Your task to perform on an android device: I want to care for this plant, but I don't know how to take care of it, so get the plant care tips for this plant from the Blossom app.
Image 0: 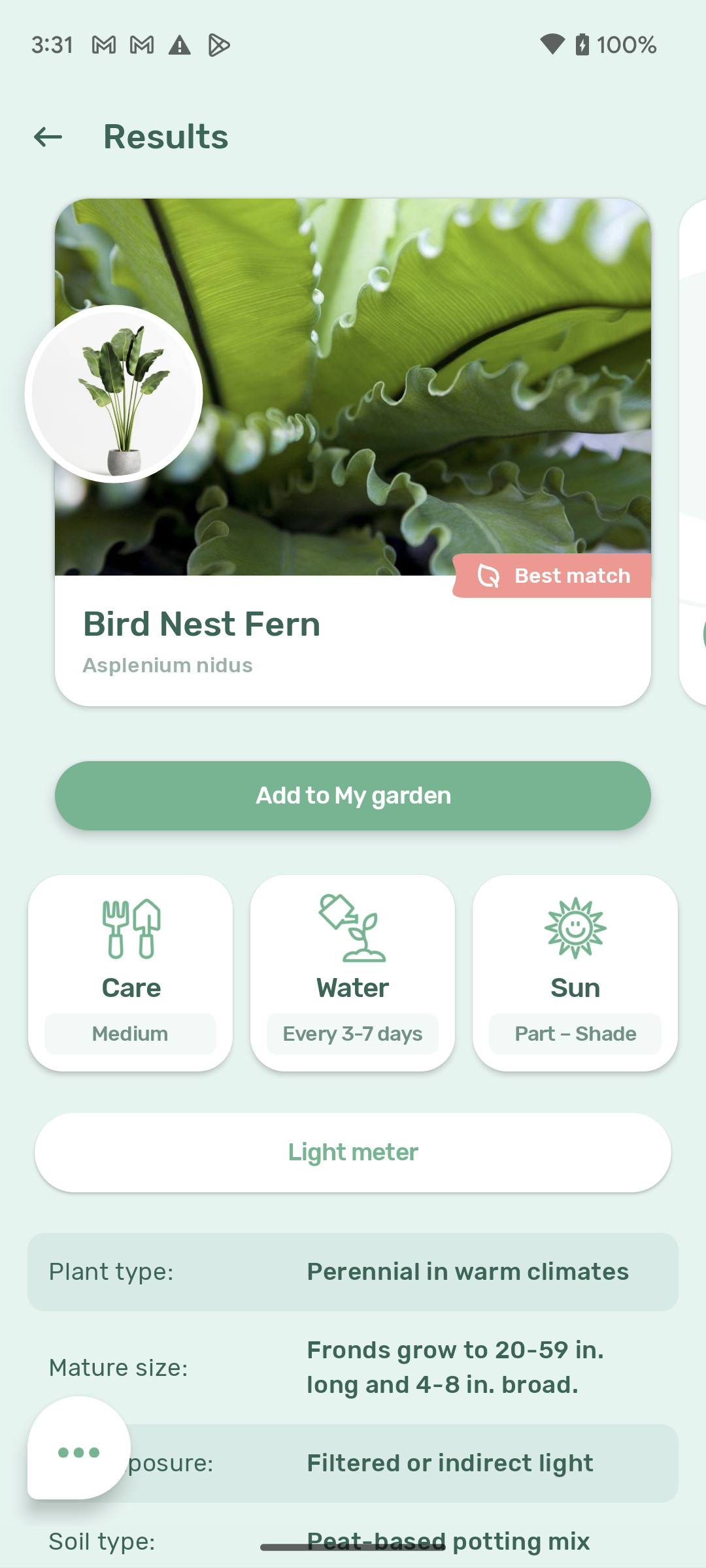
Click on the Care tab to get the care tips for this plant.
Step 0: click (130, 927)
Image 1: 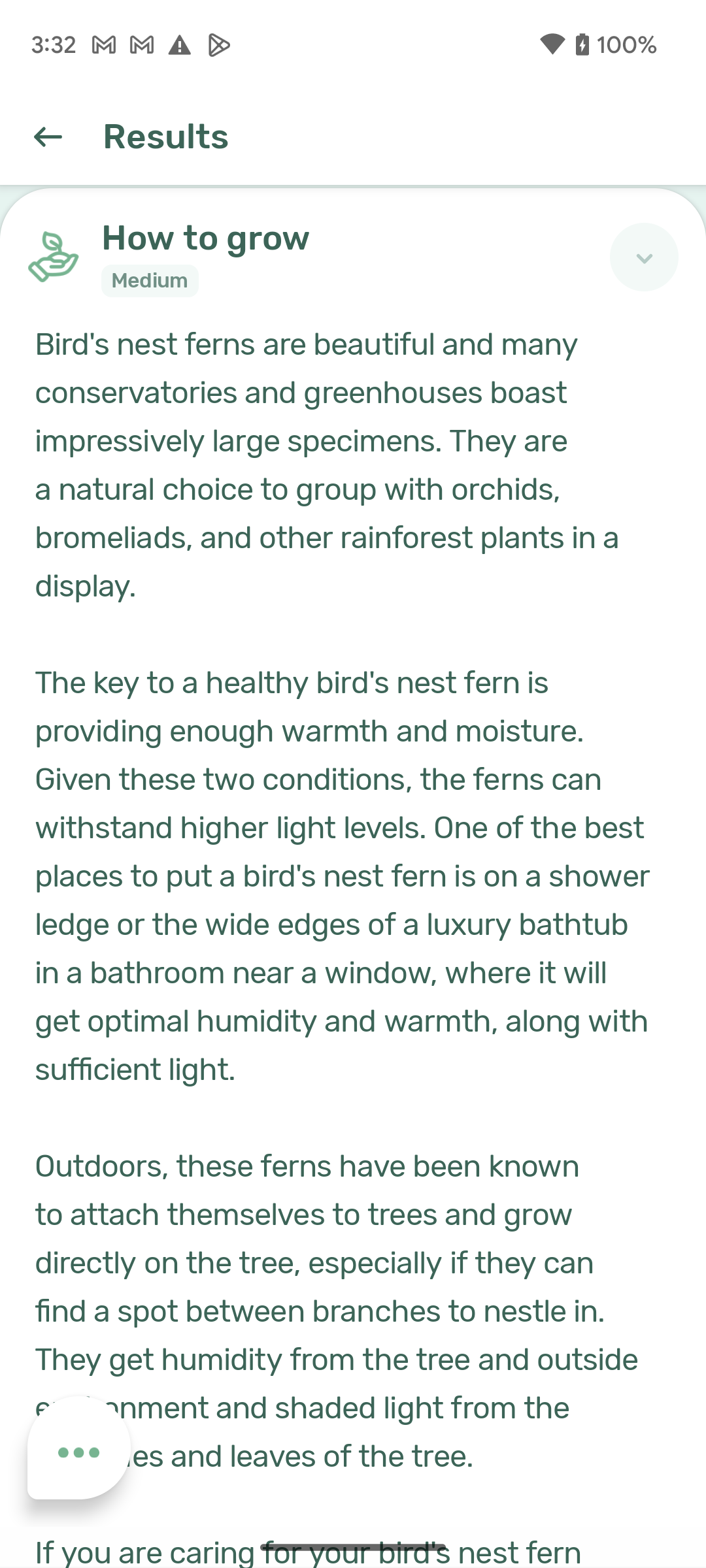
Scroll down to view more care tips.
Step 1: scroll down